Your task to perform on an android device: Open Floweraura app, browse Classic 10 Red Roses Bouquet and see description
Image 1: 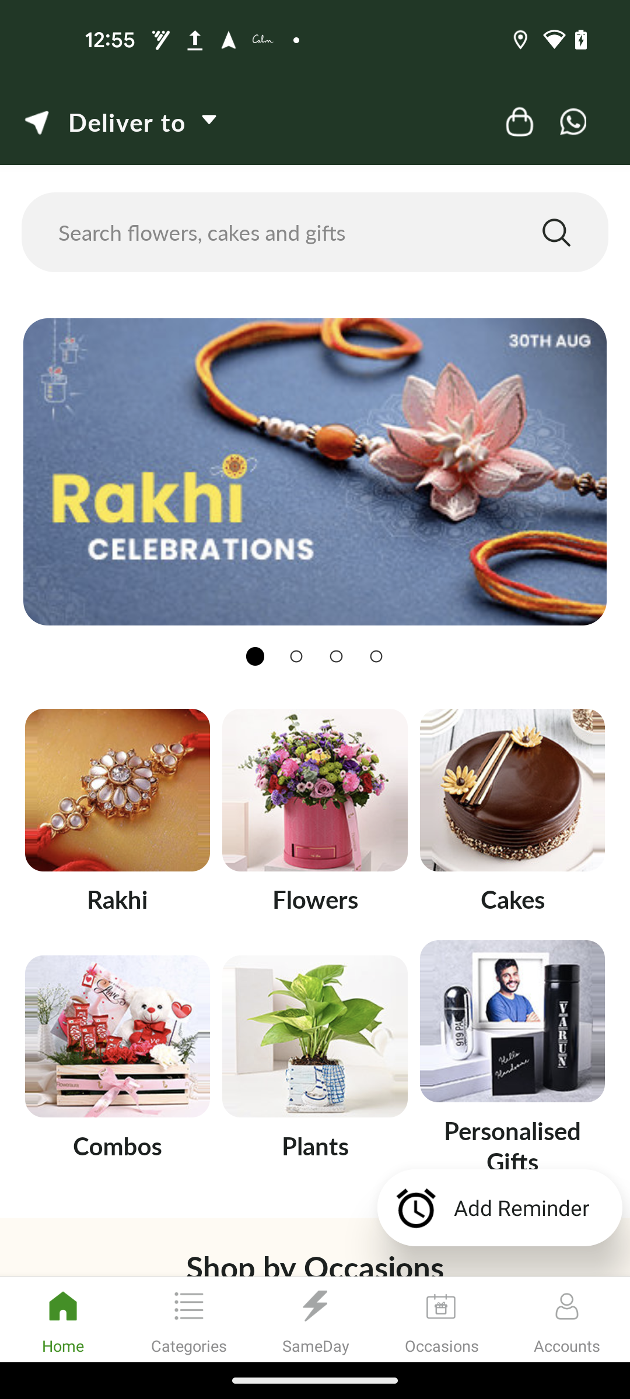
Click on the Categories at the bottom of the screen
Step 1: click (189, 1306)
Image 2: 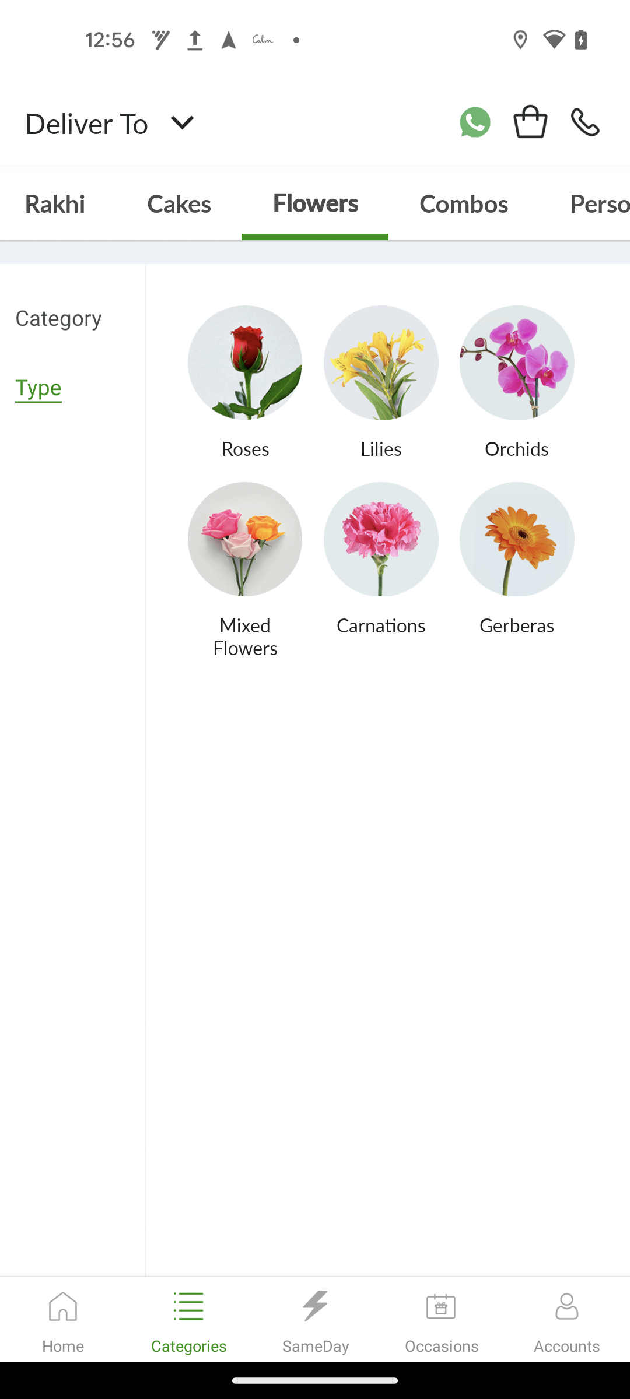
Click on the Roses
Step 2: click (245, 383)
Image 3: 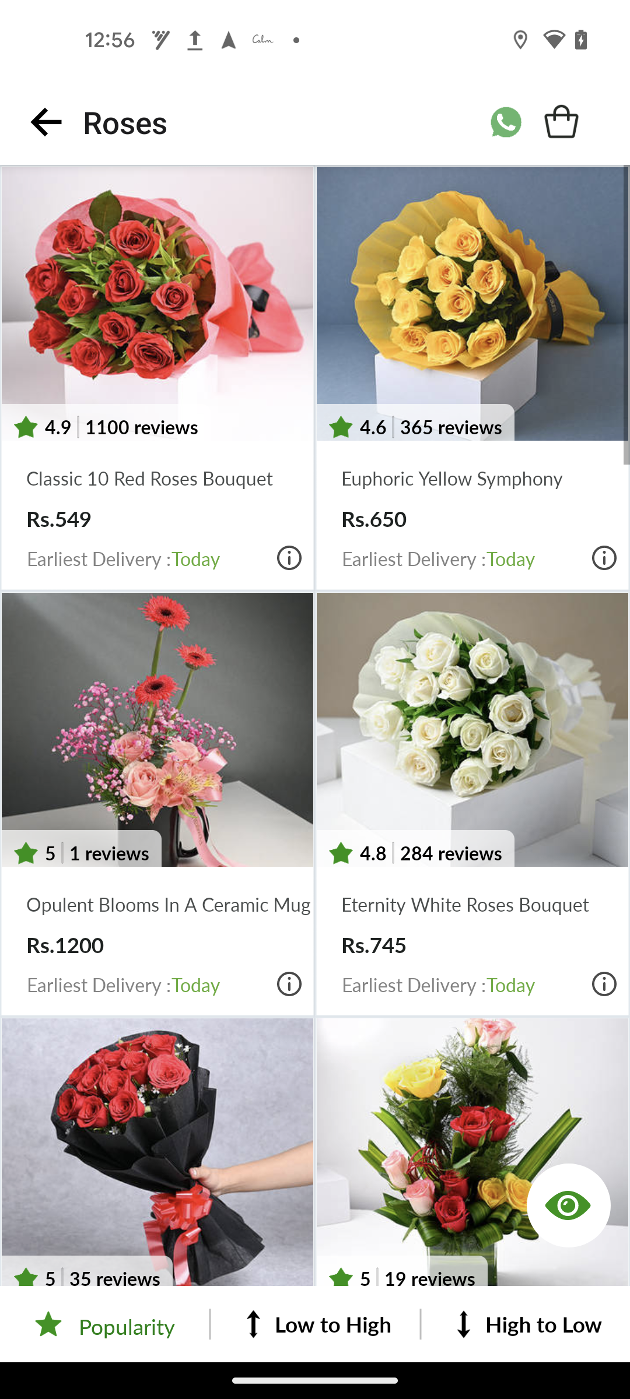
Click on the Classic 10 Red Roses Bouquet
Step 3: click (157, 304)
Image 4: 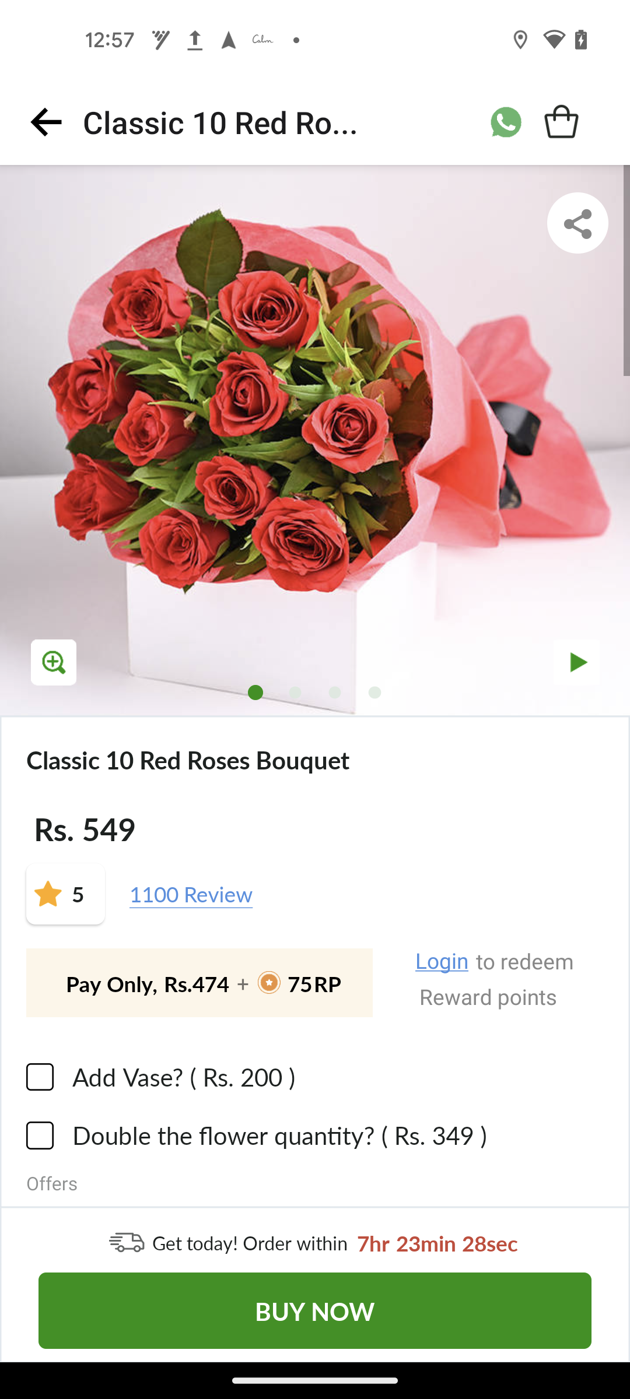
Scroll down to view the description 
Step 4: scroll down
Image 5: 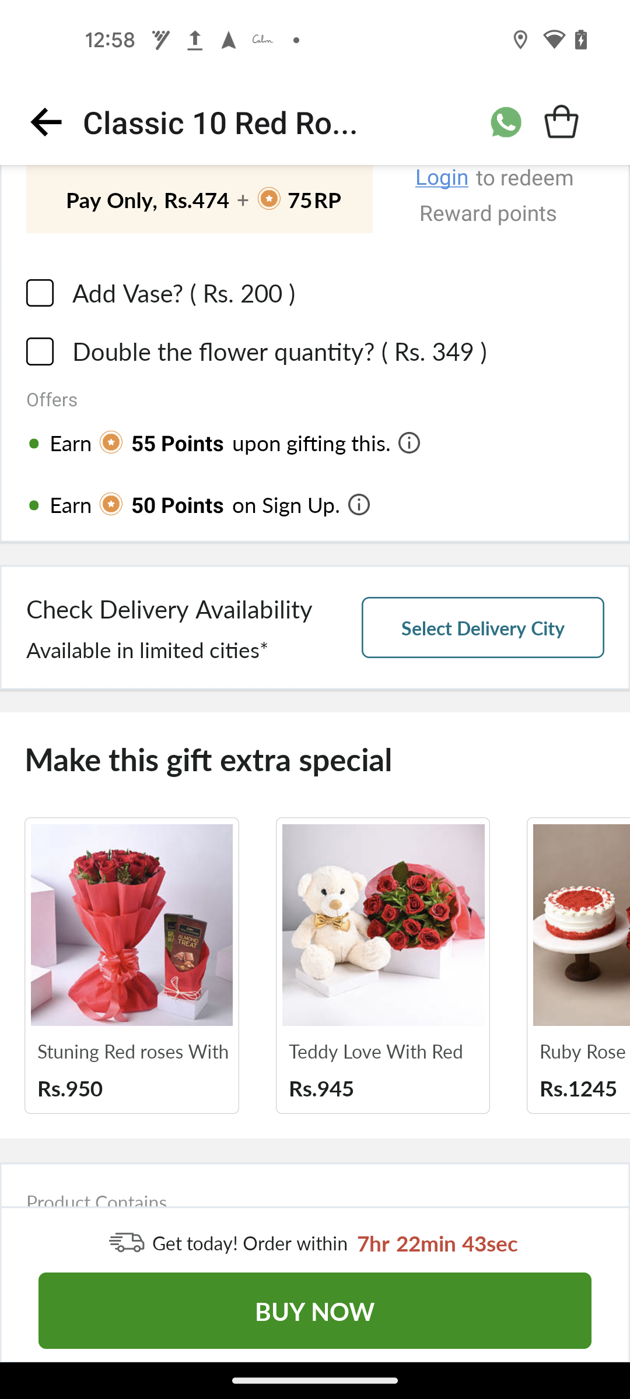
Scroll down to view the description 
Step 5: scroll down